Your task to perform on an android device: I want to print a document in the Polaris Office app called Dinner Plan to get a physical copy.
Image 0: 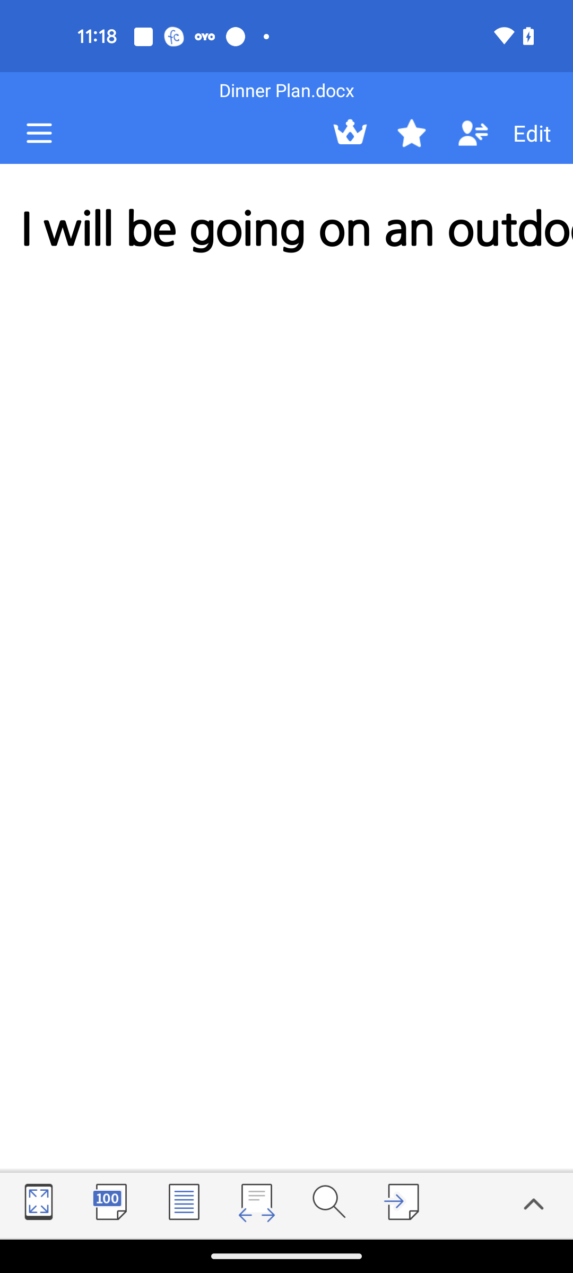
Click on the Menu icon
Step 0: click (39, 133)
Image 1: 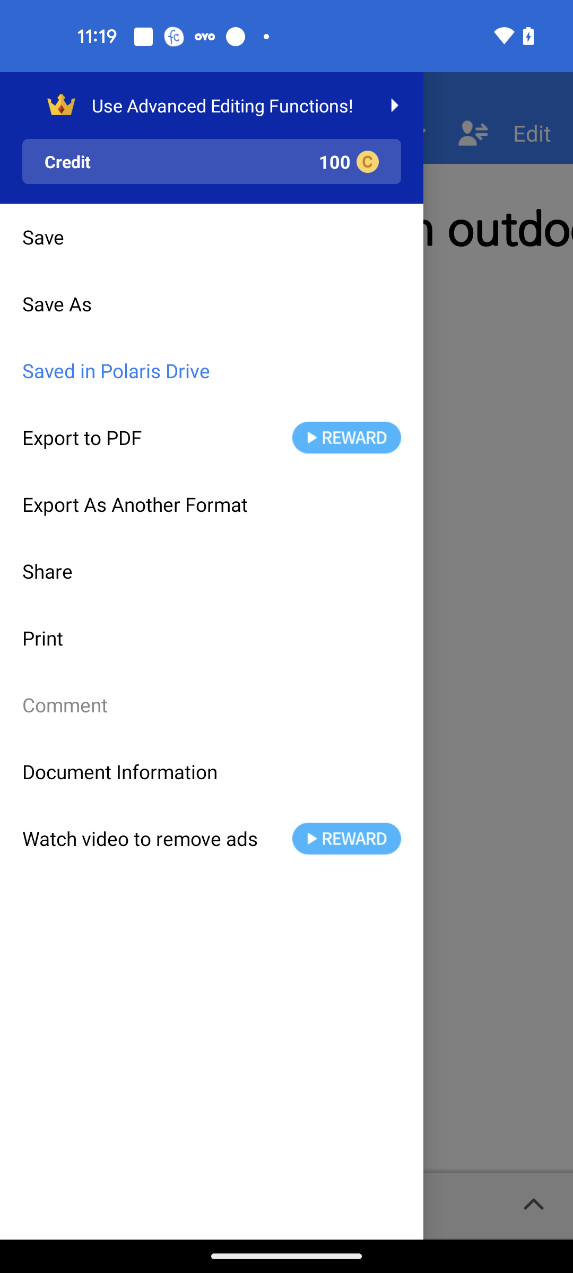
Click on the Print option
Step 1: click (211, 638)
Image 2: 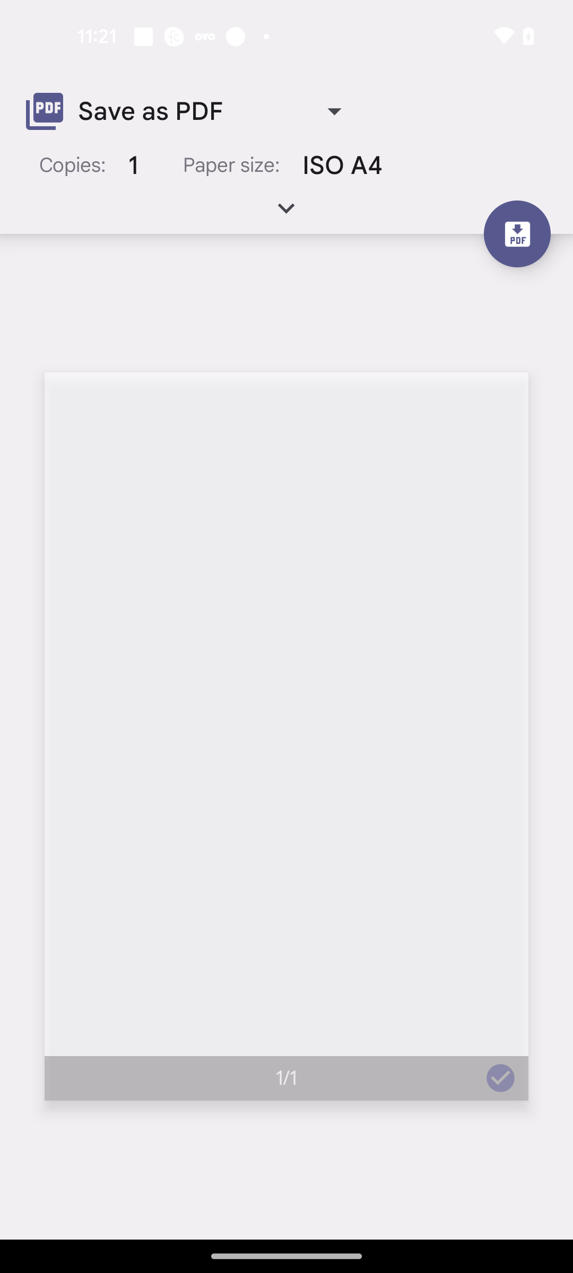
Click on the PDF Download button
Step 2: click (517, 233)
Image 3: 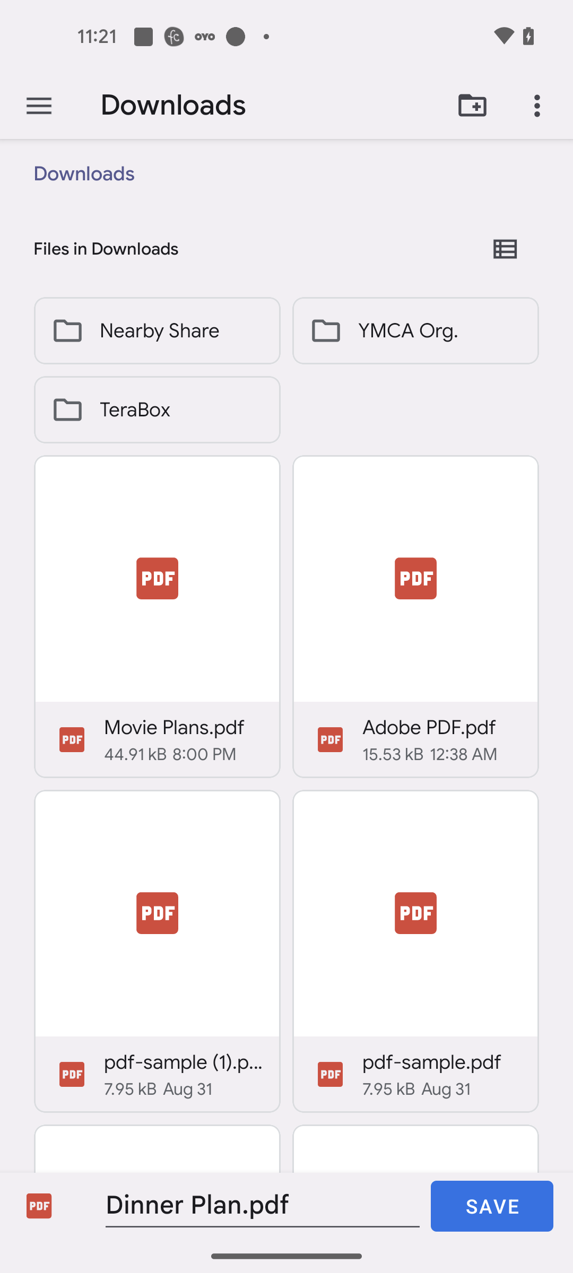
Click on the save button
Step 3: click (492, 1206)